Your task to perform on an android device: go back
Image 0: 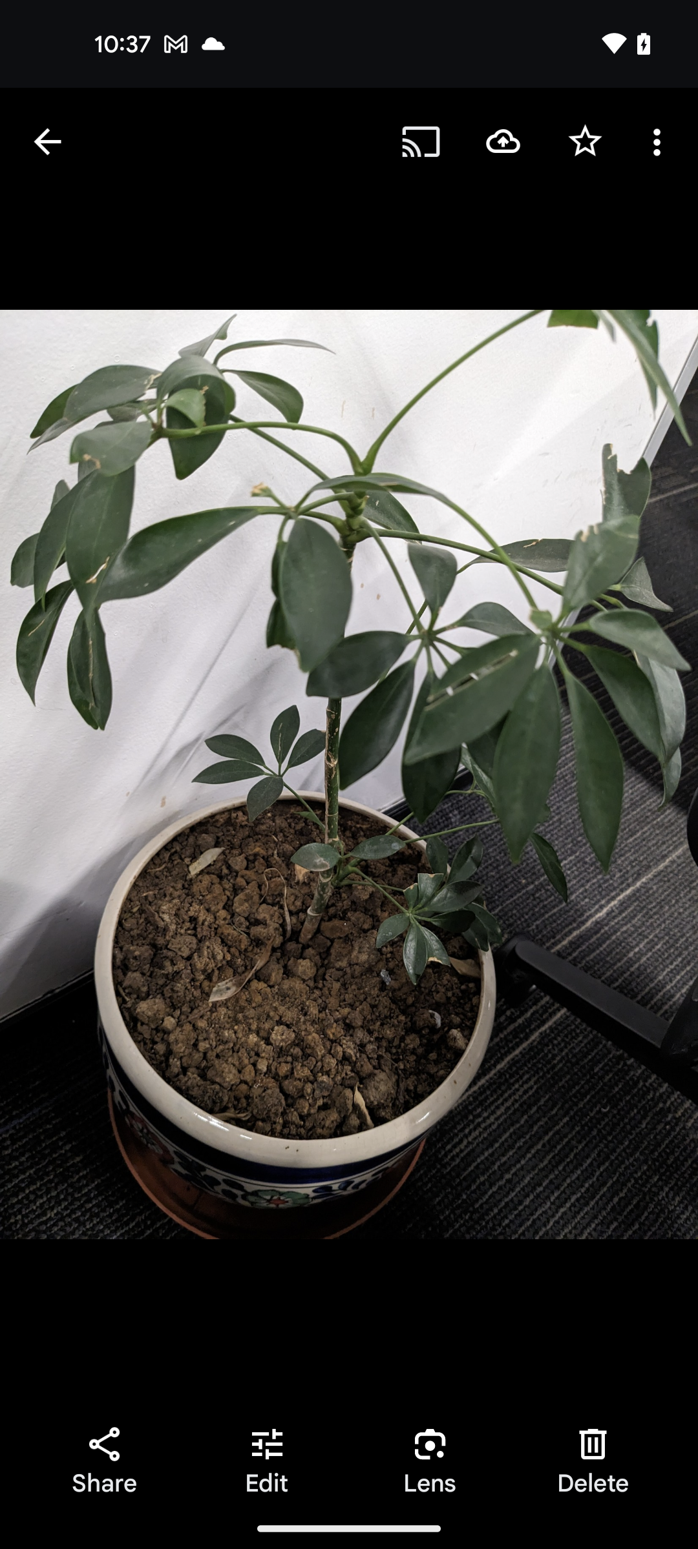
Step 0: press back button
Image 1: 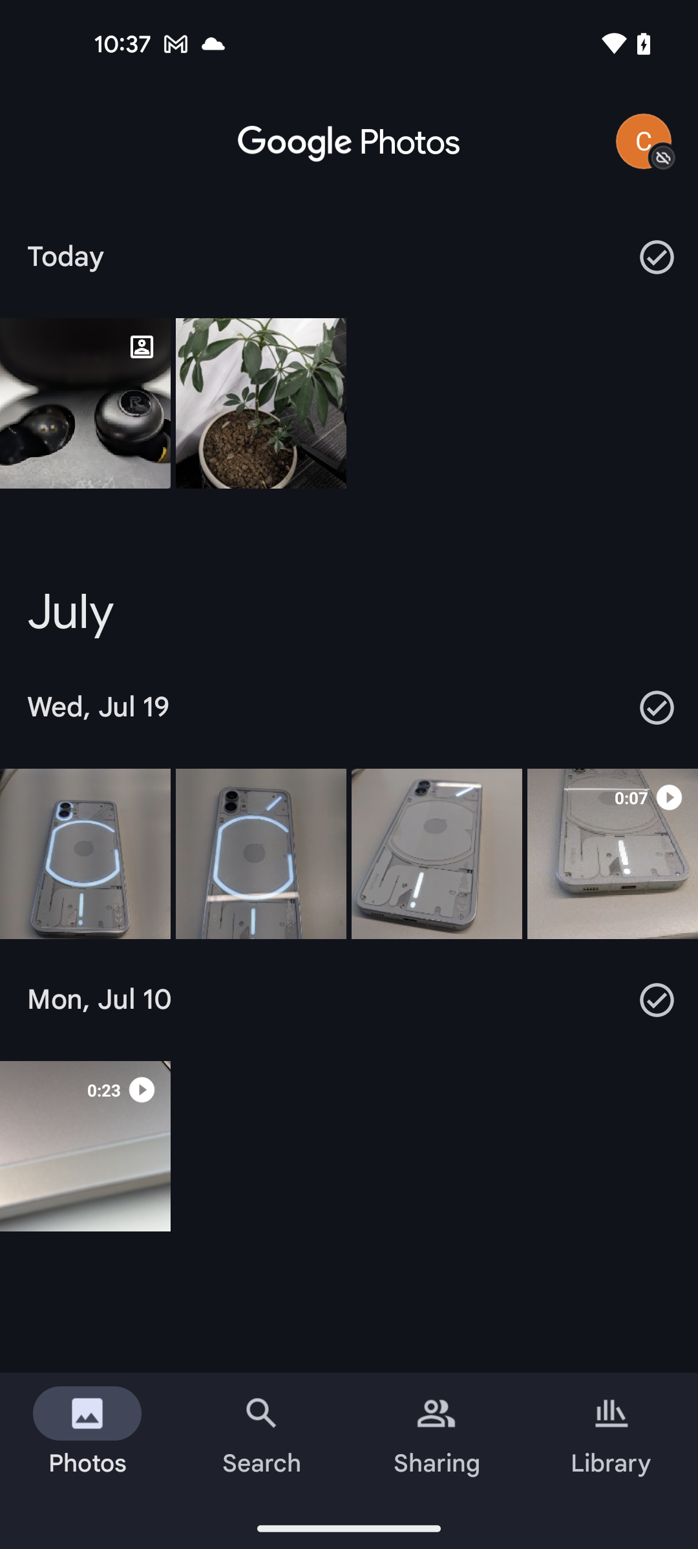
click on the Library section at the bottom right corner of the screen
Step 1: click (611, 1441)
Image 2: 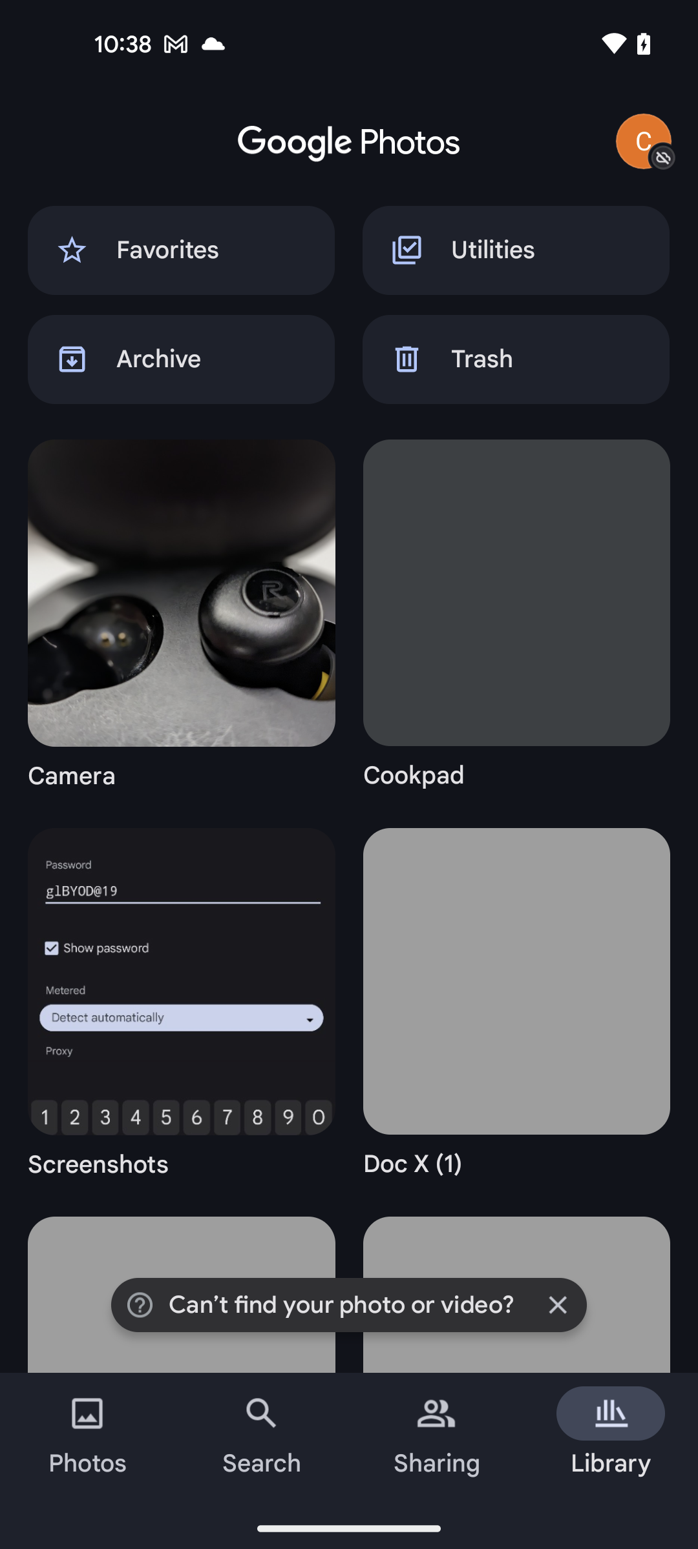
scroll down
Step 2: scroll down
Image 3: 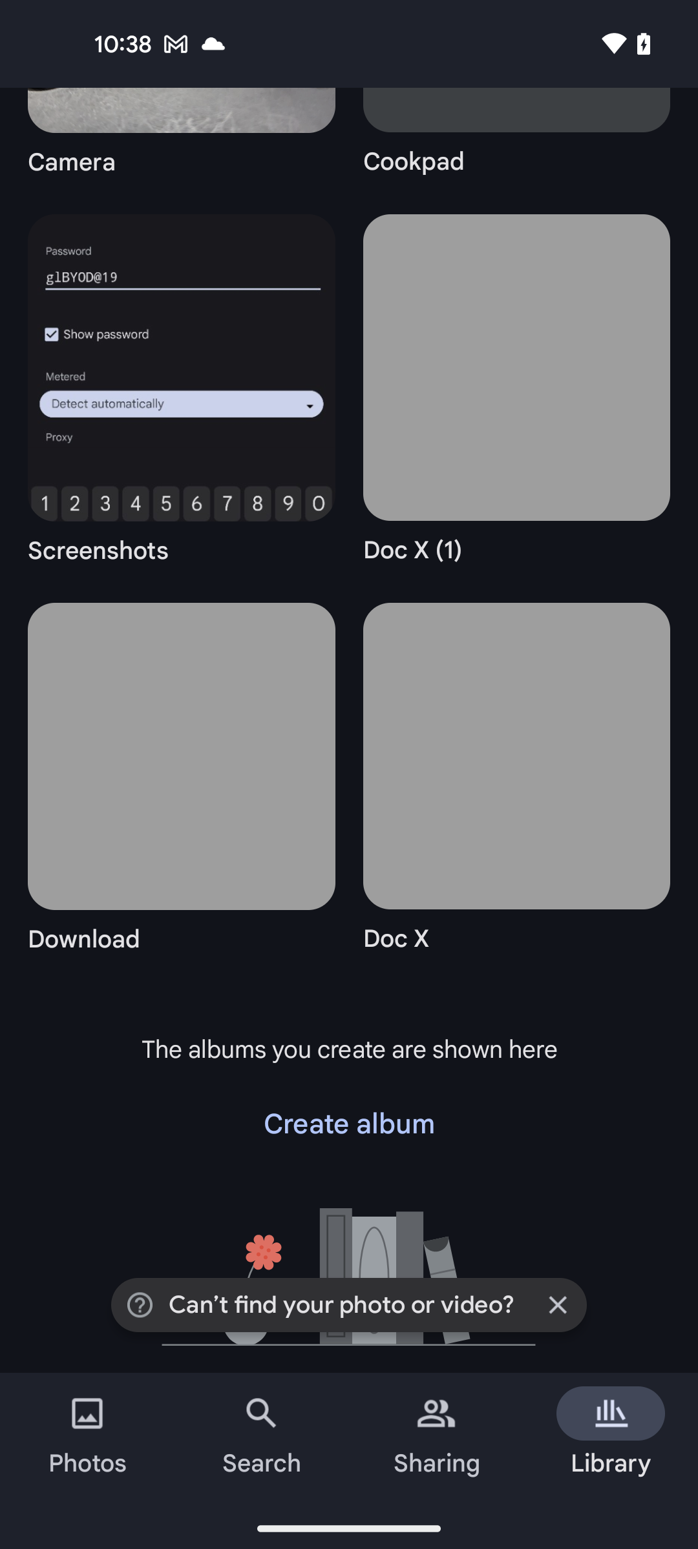
click on the create album option 
Step 3: click (349, 1124)
Image 4: 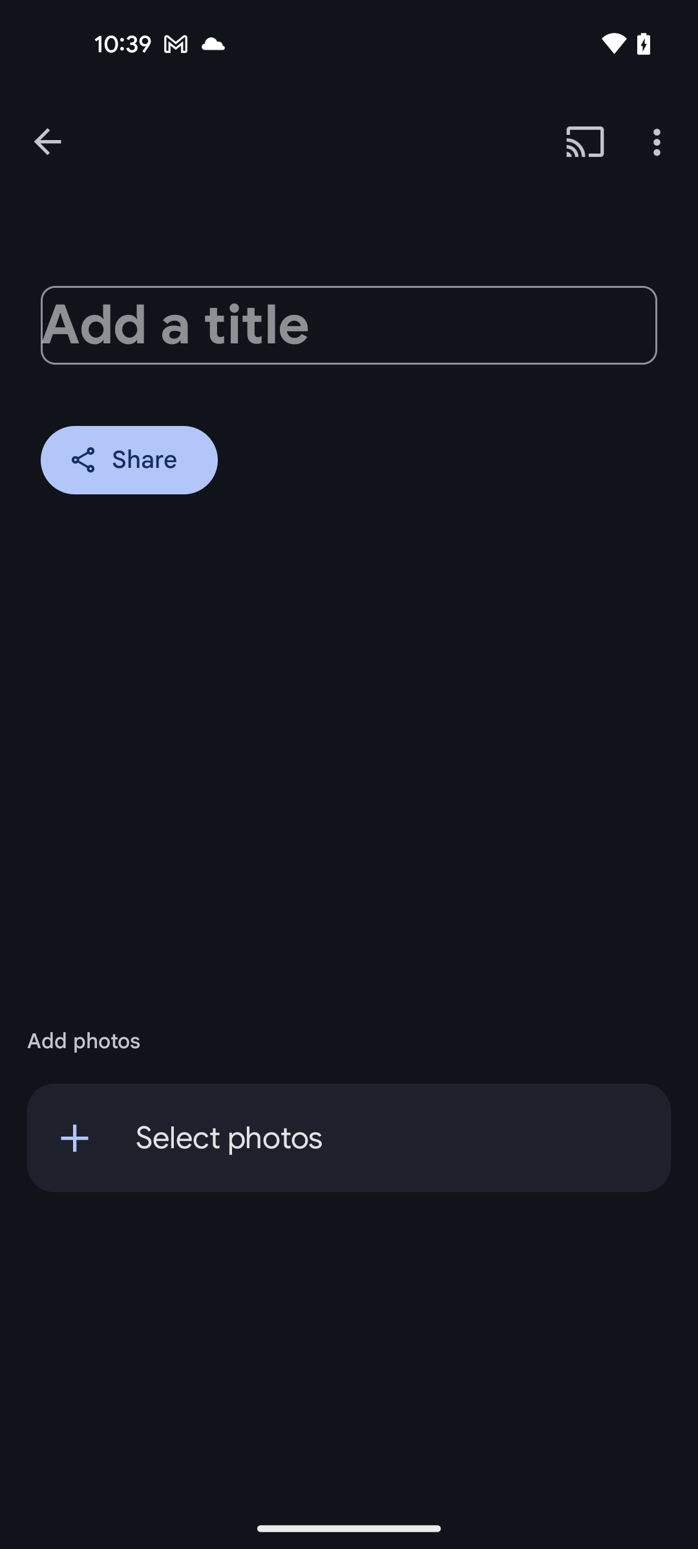
click on the Add title box
Step 4: click (348, 325)
Image 6: 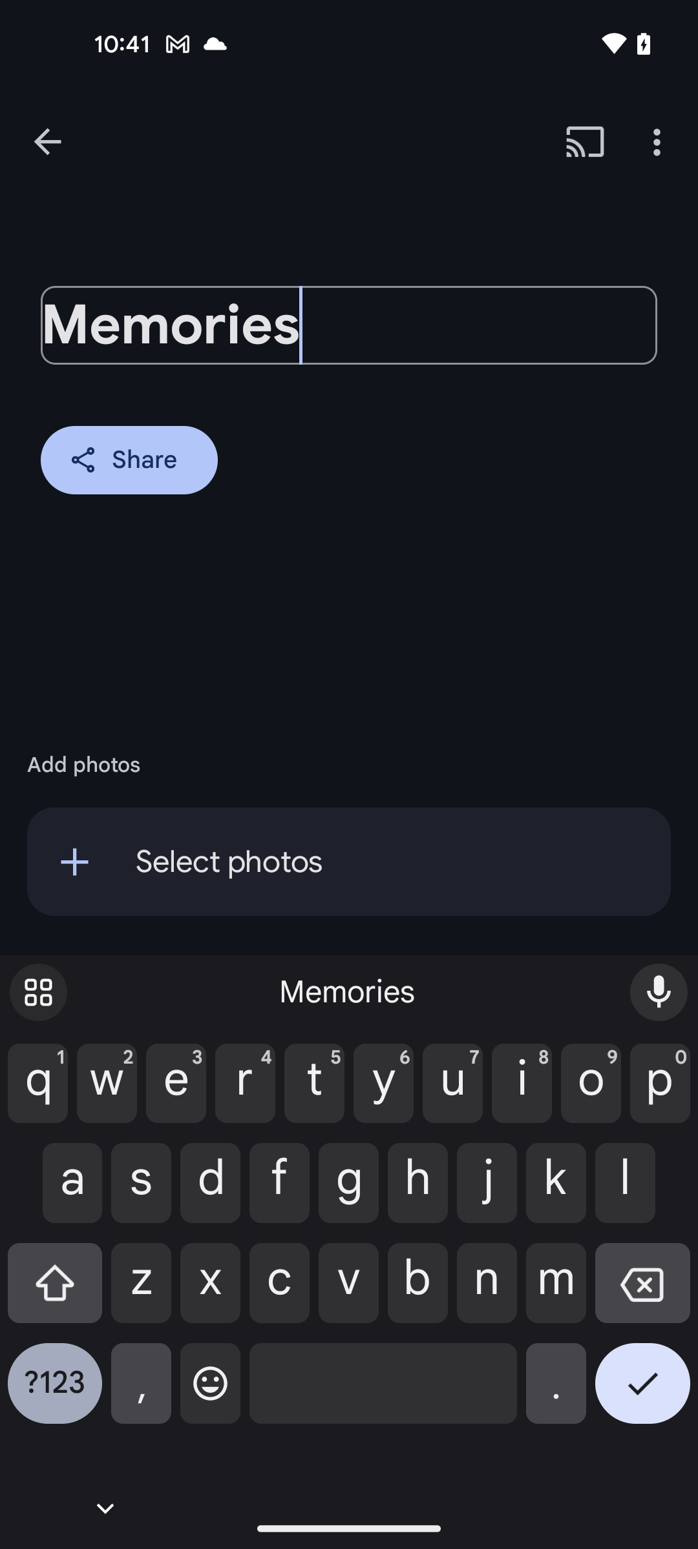
click on the tick icon at the bottom right corner of the screen
Step 6: click (642, 1393)